Your task to perform on an android device: I'm going to a friend's wedding in Thiruvanmiyur Chennai next week,please help me to search a two-bedroom apartment on Housing App that costs less than fifty thousand rupees
Image 0: 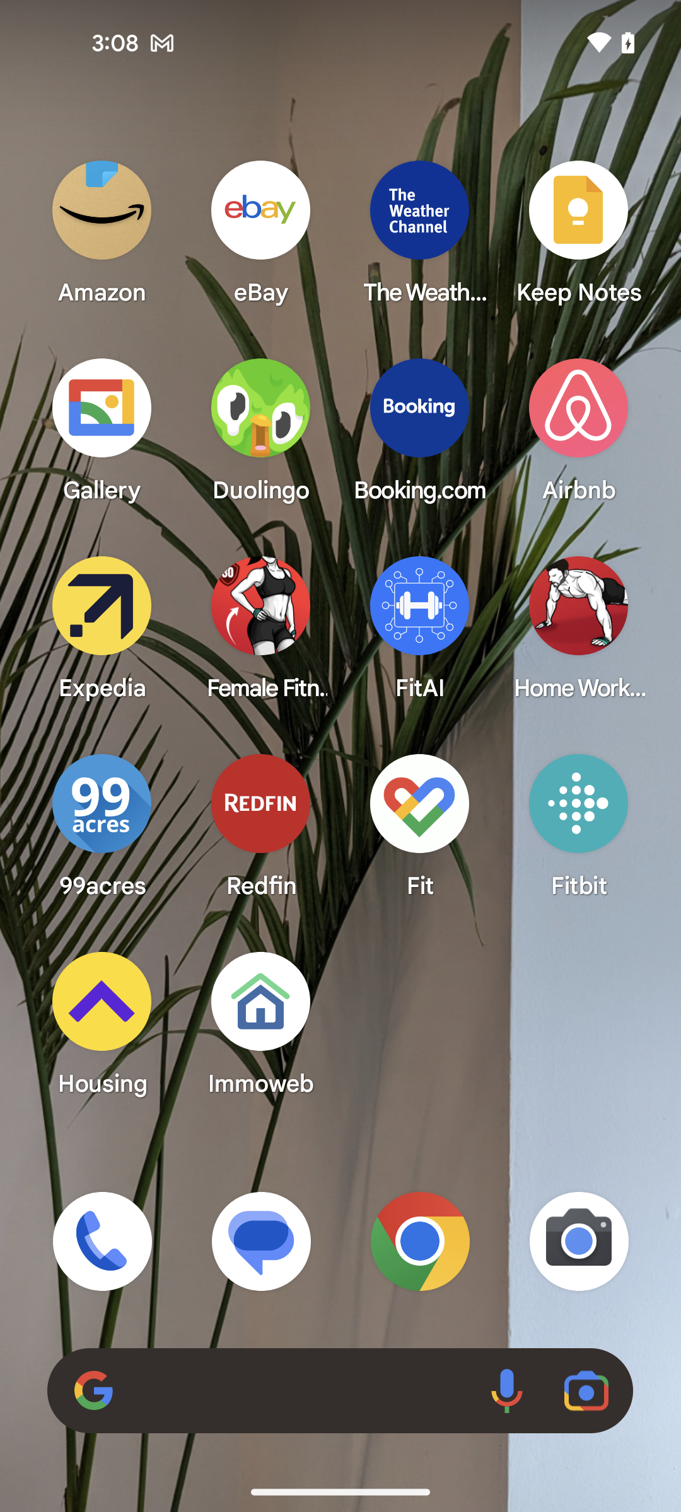
Open the housing app
Step 0: open app "Housing"
Image 1: 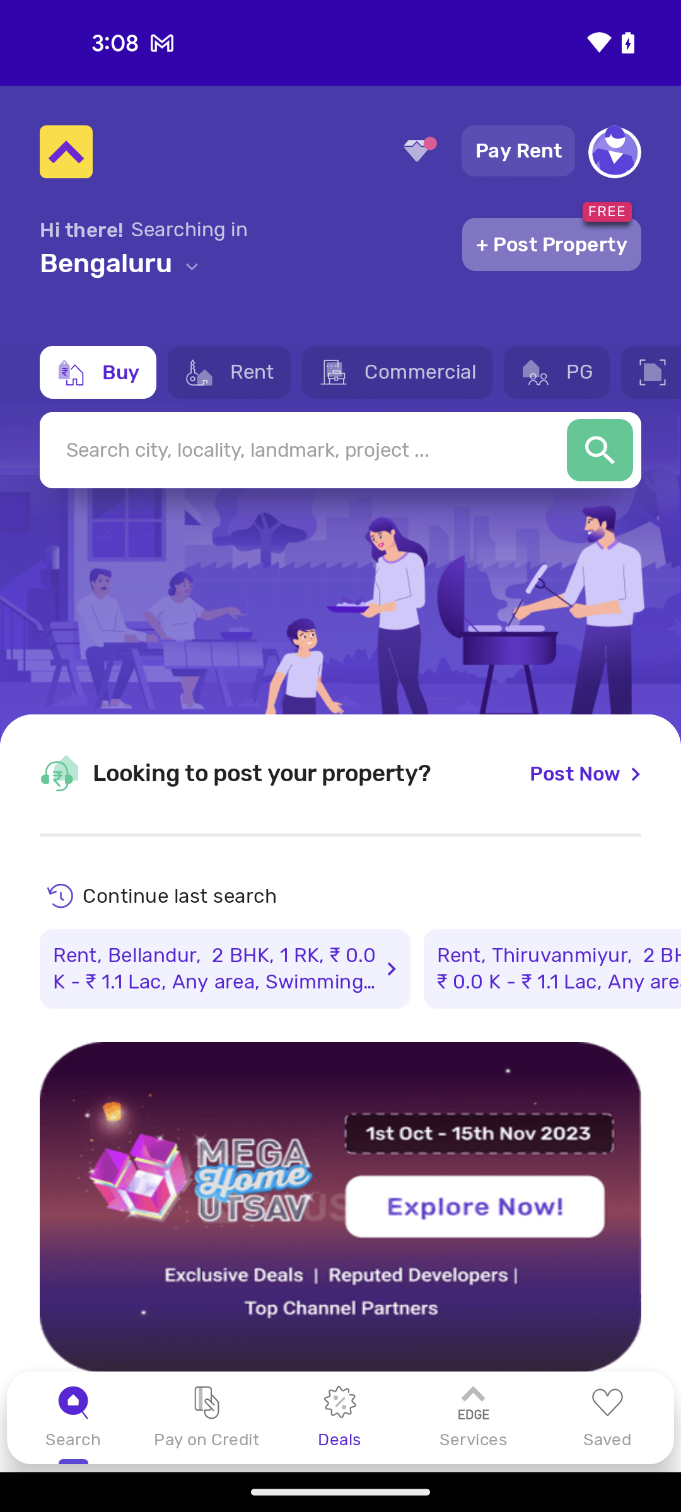
Tap on the bengaluru option
Step 1: click (106, 263)
Image 2: 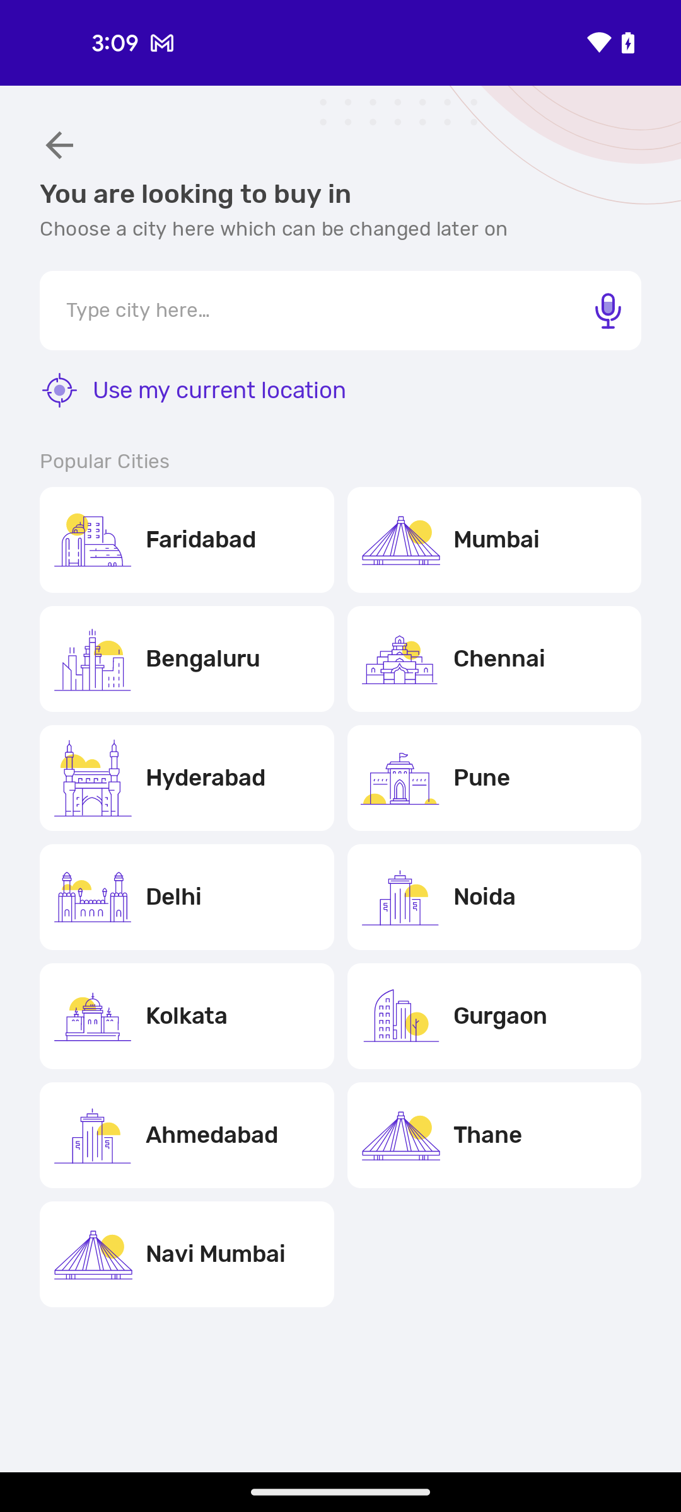
Select the location chennai
Step 2: click (499, 659)
Image 4: 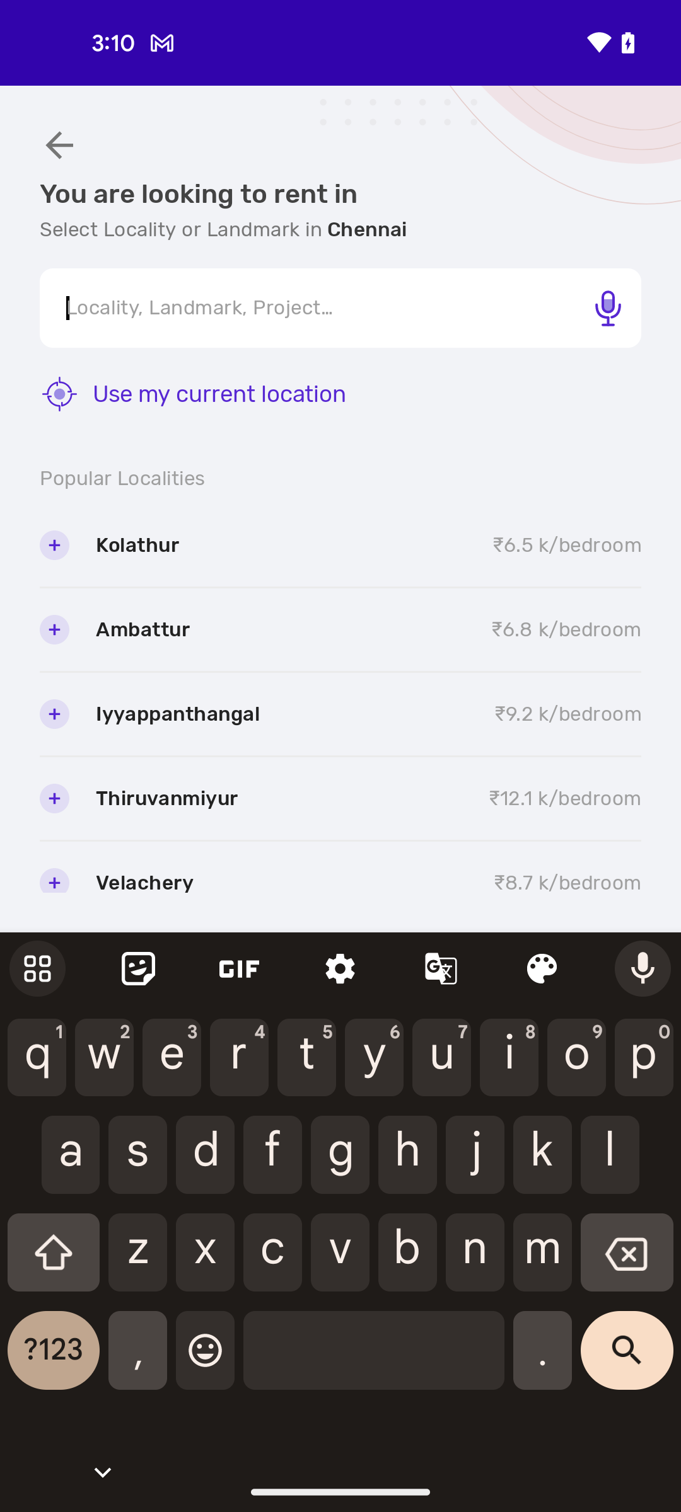
Type the text Thiruvanmiyur
Step 4: type "Thiruvanmiyur"
Image 5: 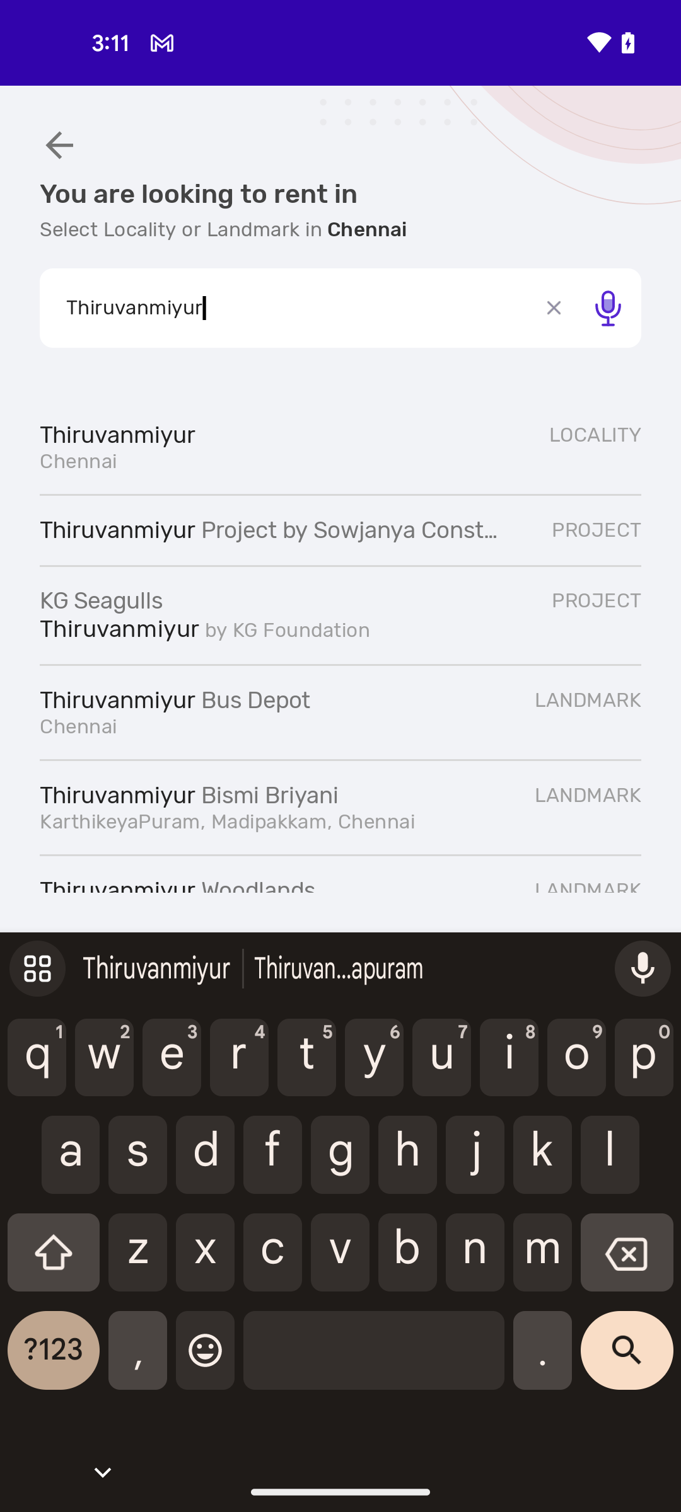
Select the first search result
Step 5: click (267, 435)
Image 6: 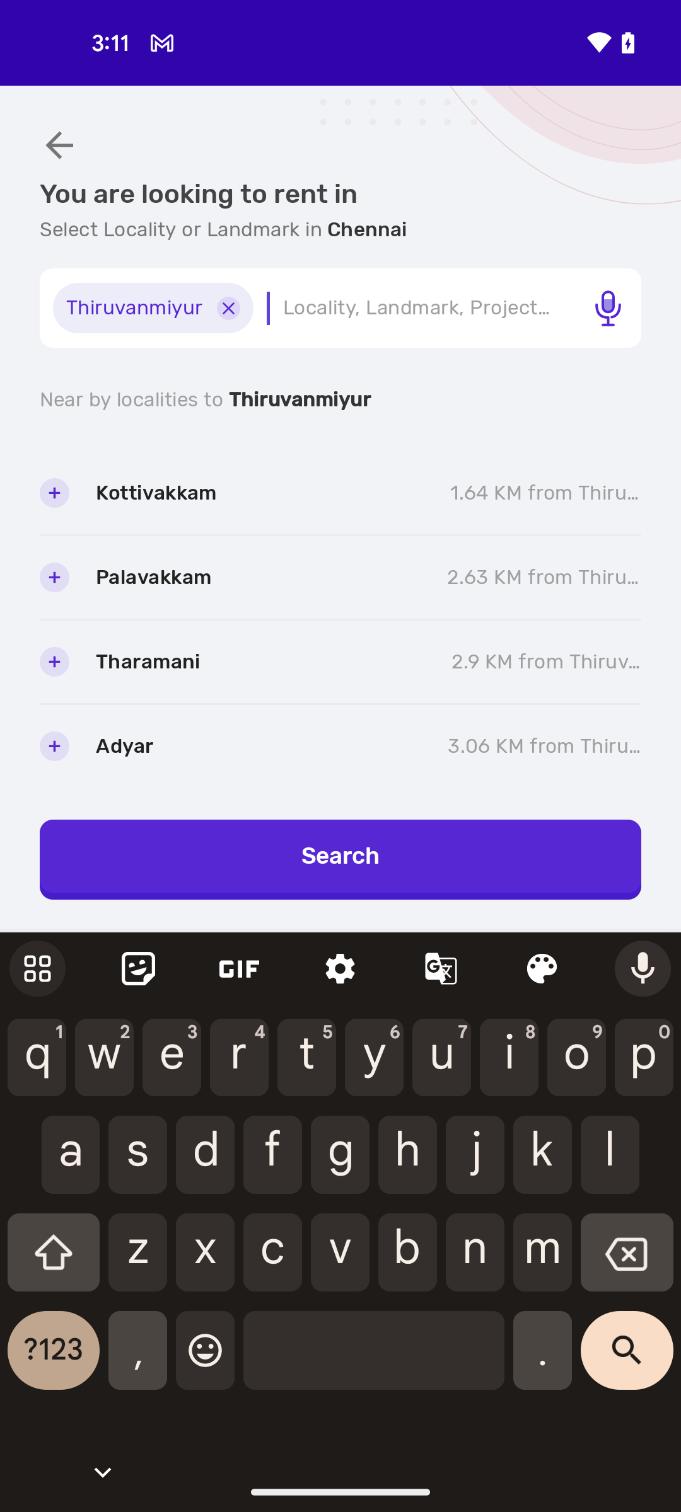
Tap on the search result
Step 6: click (340, 856)
Image 7: 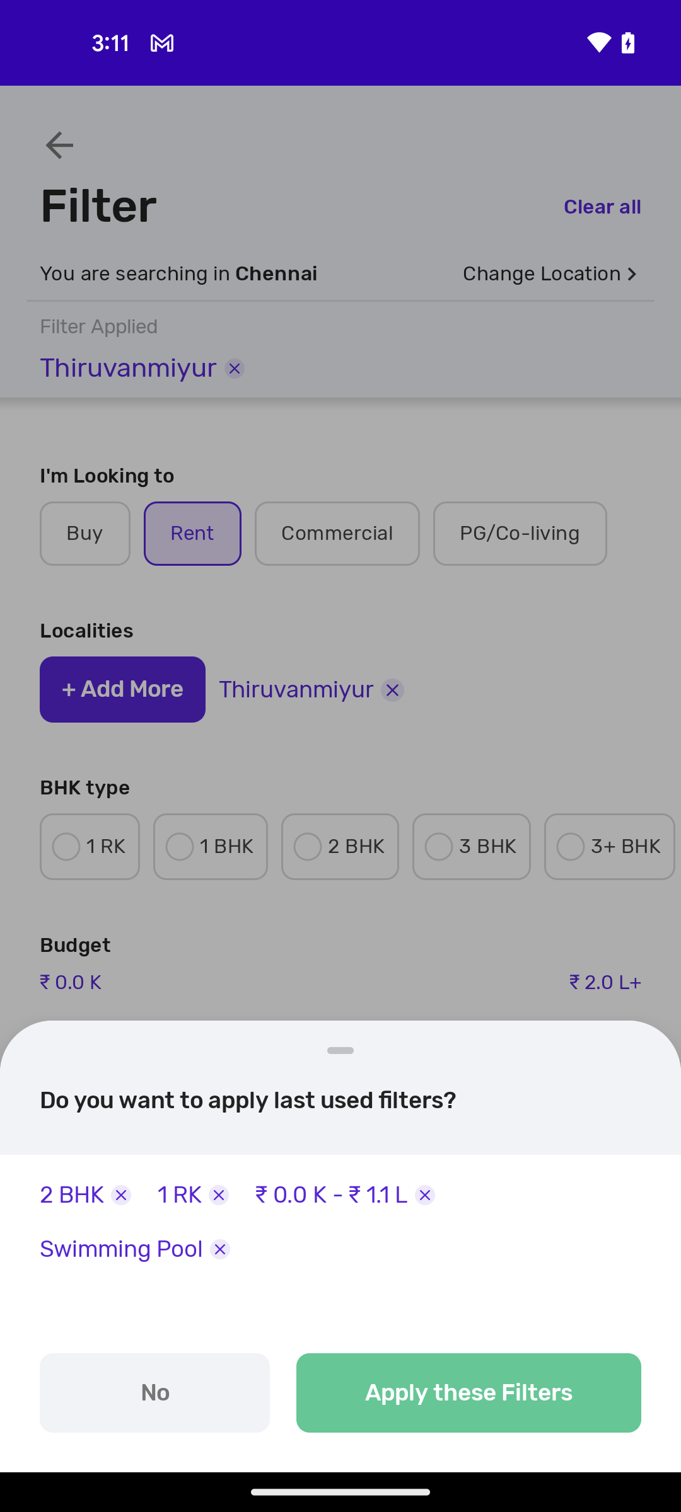
Tap on the no button
Step 7: click (155, 1393)
Image 8: 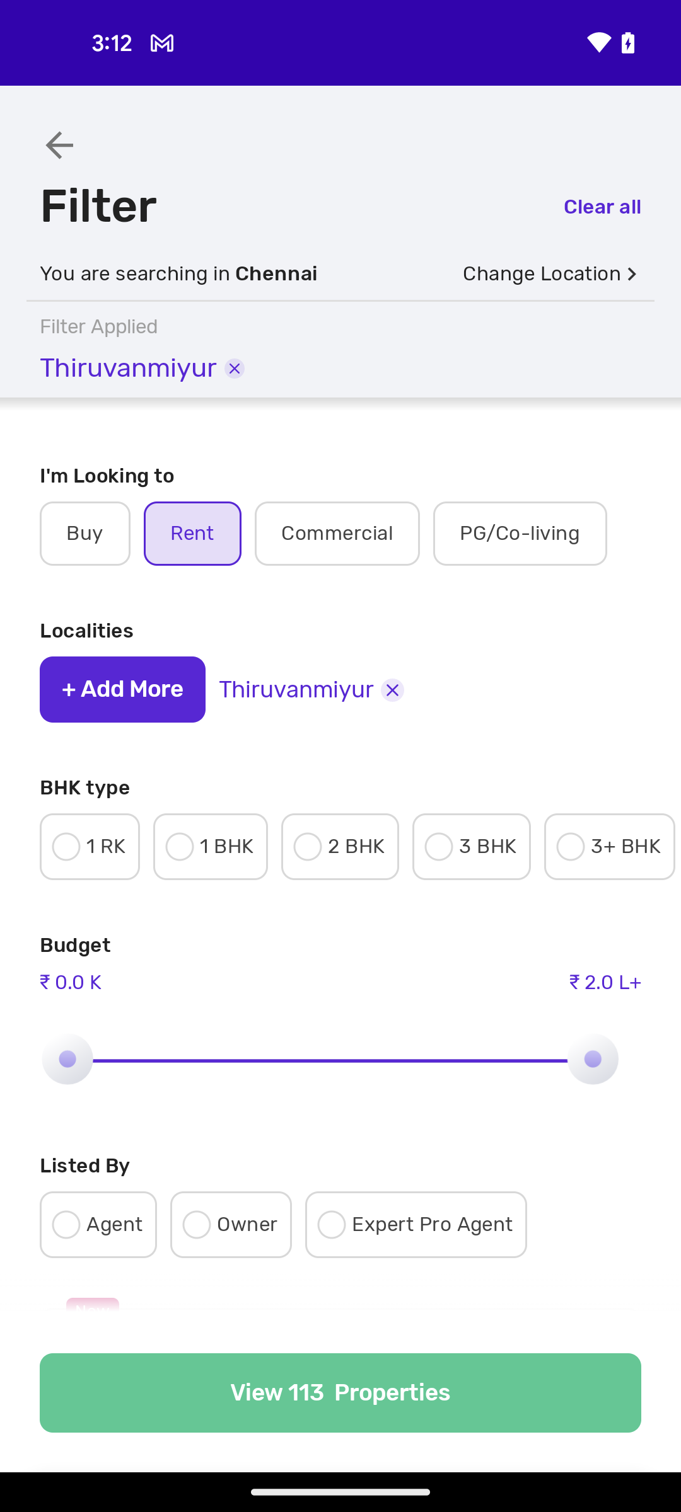
Select the 2BHK option
Step 8: click (357, 847)
Image 9: 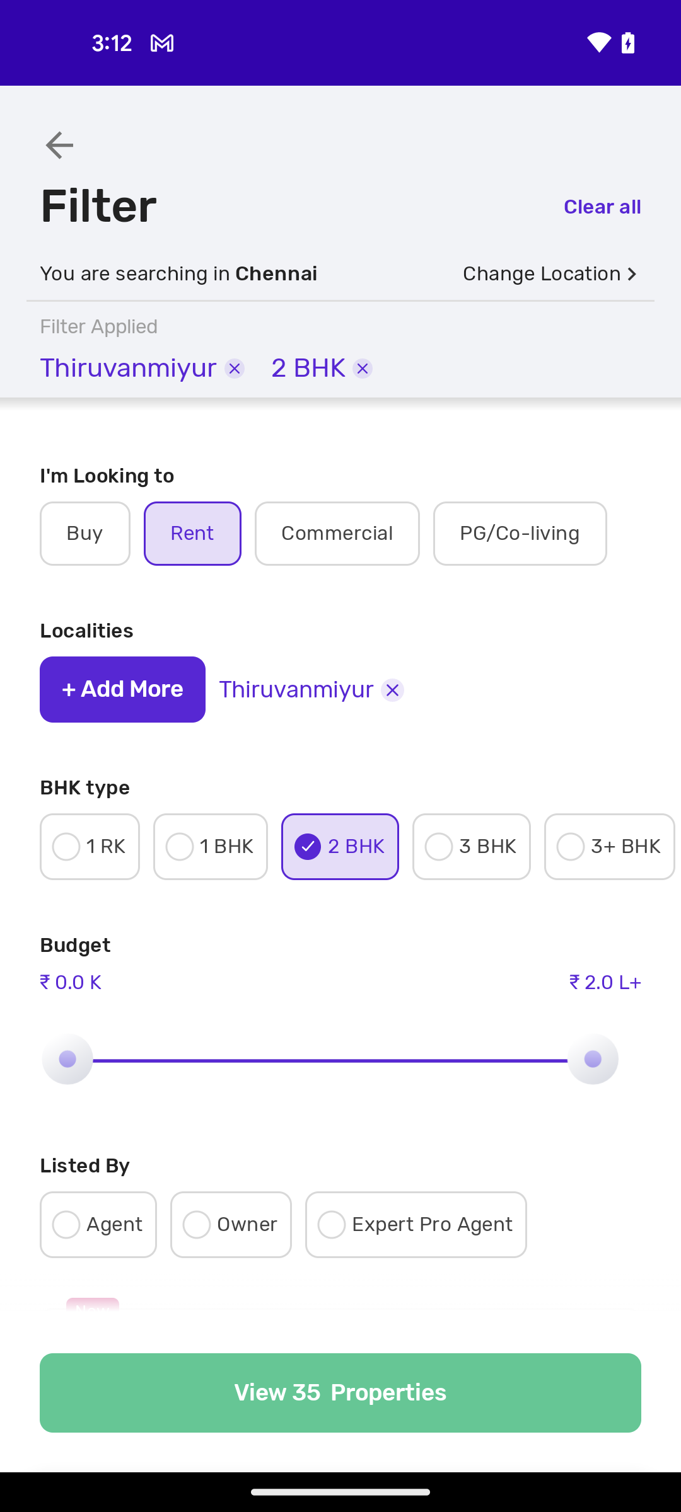
Swipe left to set budget less then fifty thousand
Step 9: scroll right
Image 10: 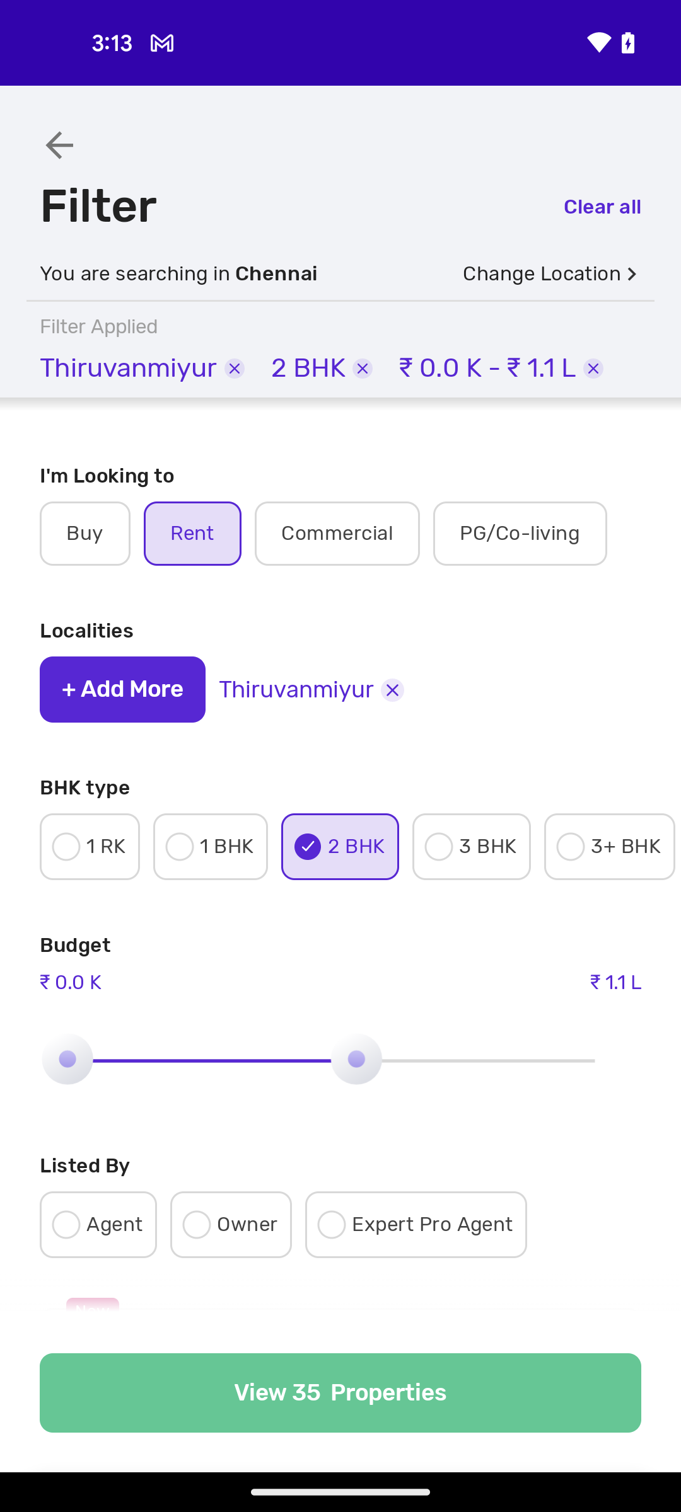
Swipe left to set budget less then fifty thousand
Step 10: scroll right
Image 12: 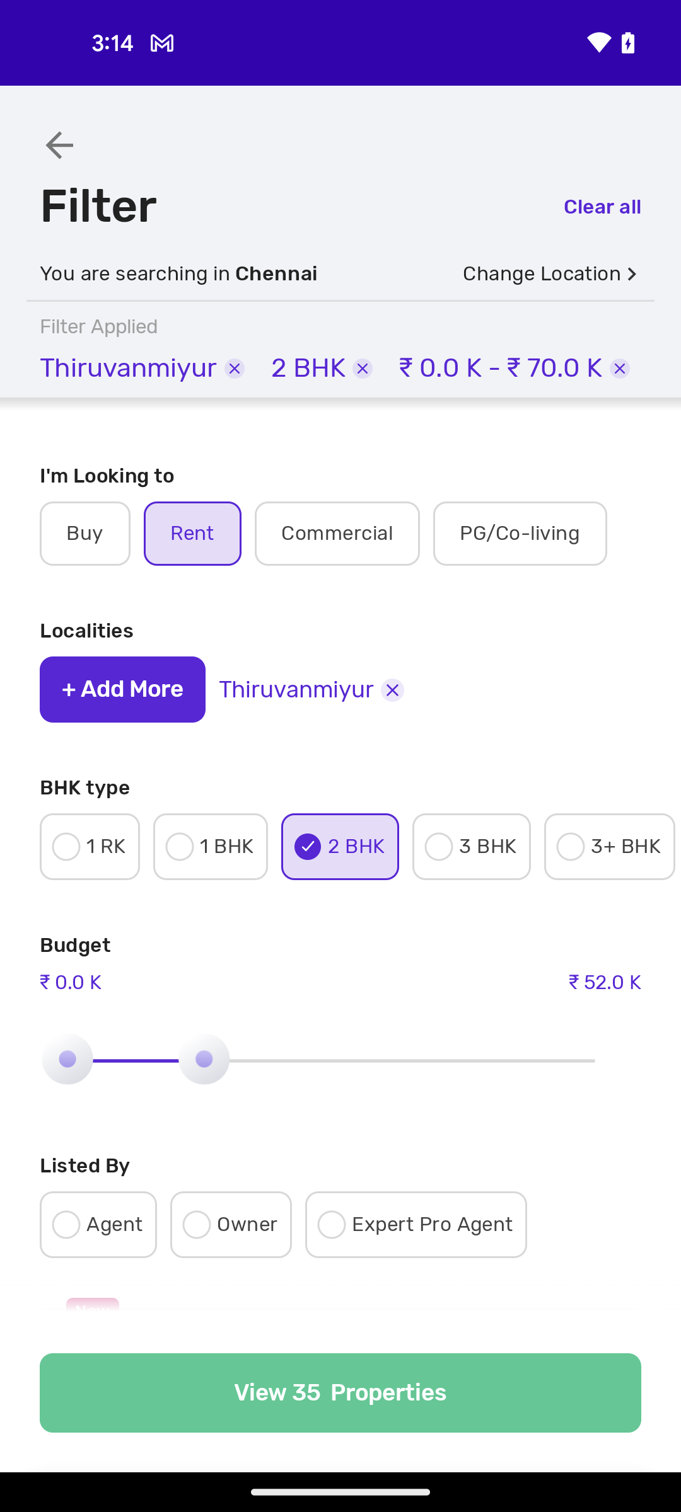
Tap on the view 35 properties button
Step 12: click (340, 1393)